Your task to perform on an android device: I would like to add the Samsung refrigerators to my cart if I am willing to buy them in the future, so I will do it quickly
Image 0: 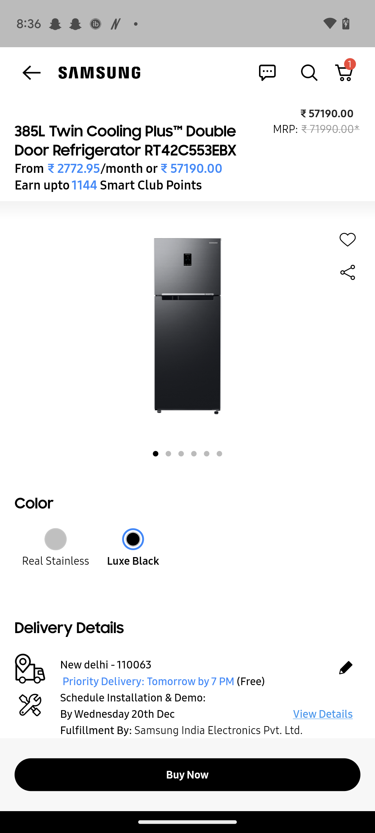
Click on the Buy Now button 
Step 0: click (187, 775)